Your task to perform on an android device: Open the booking.com app and review the 90's hotel travel information and local attractions
Image 0: 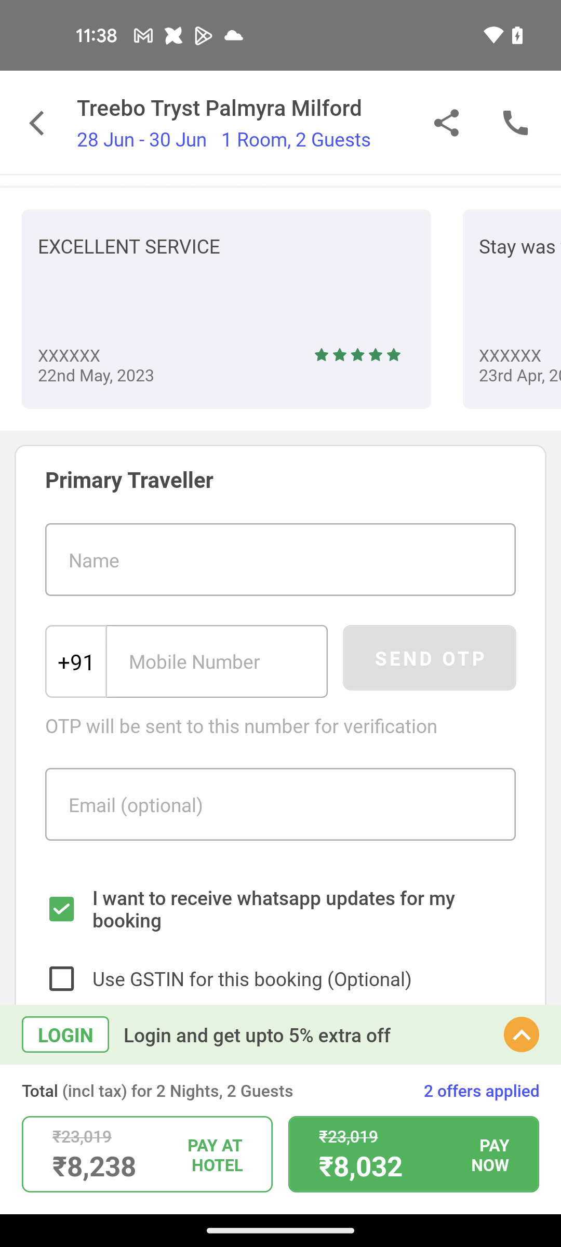
Open booking.com app
Step 0: open app "Booking.com"
Image 1: 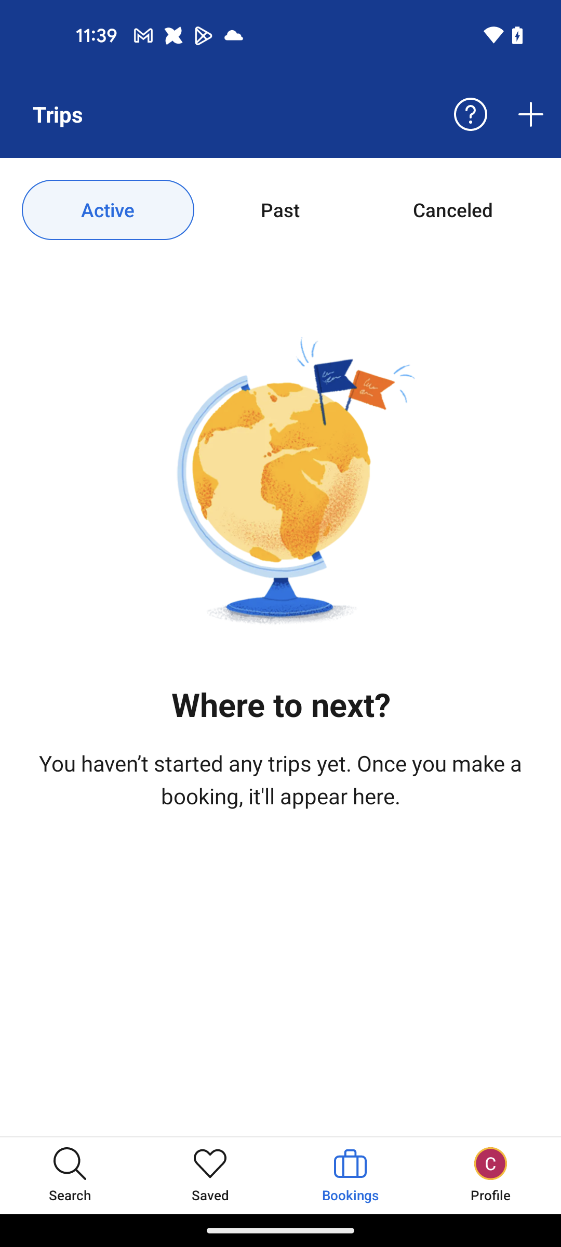
Click on the saved tab at the bottom of the screen
Step 1: click (210, 1175)
Image 2: 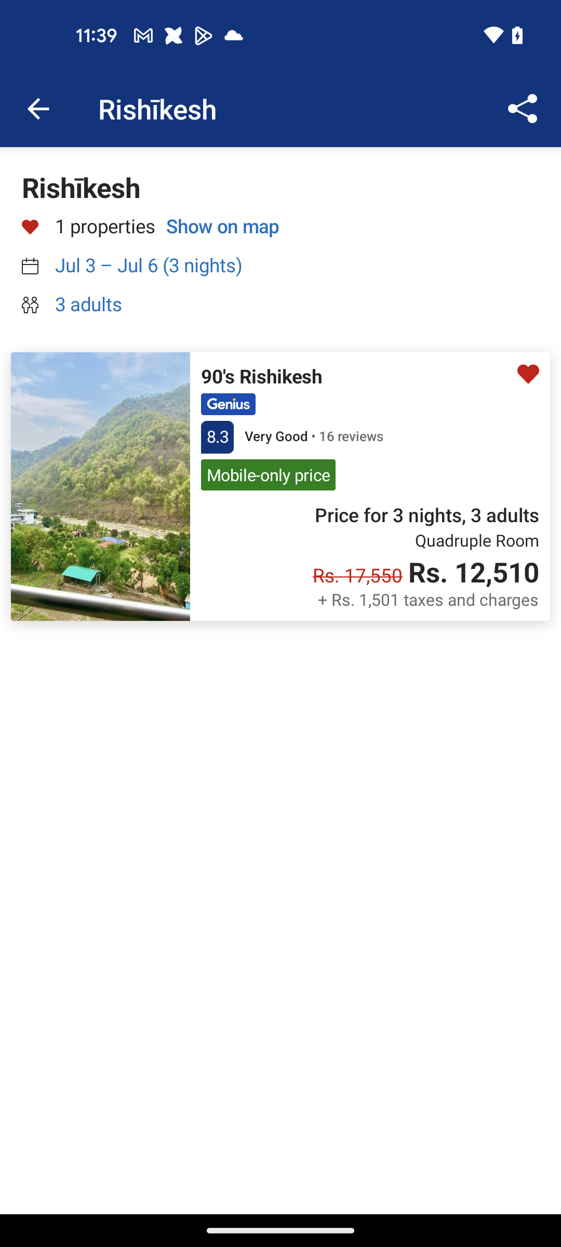
Click on the 90's rishikesh 
Step 2: click (100, 486)
Image 3: 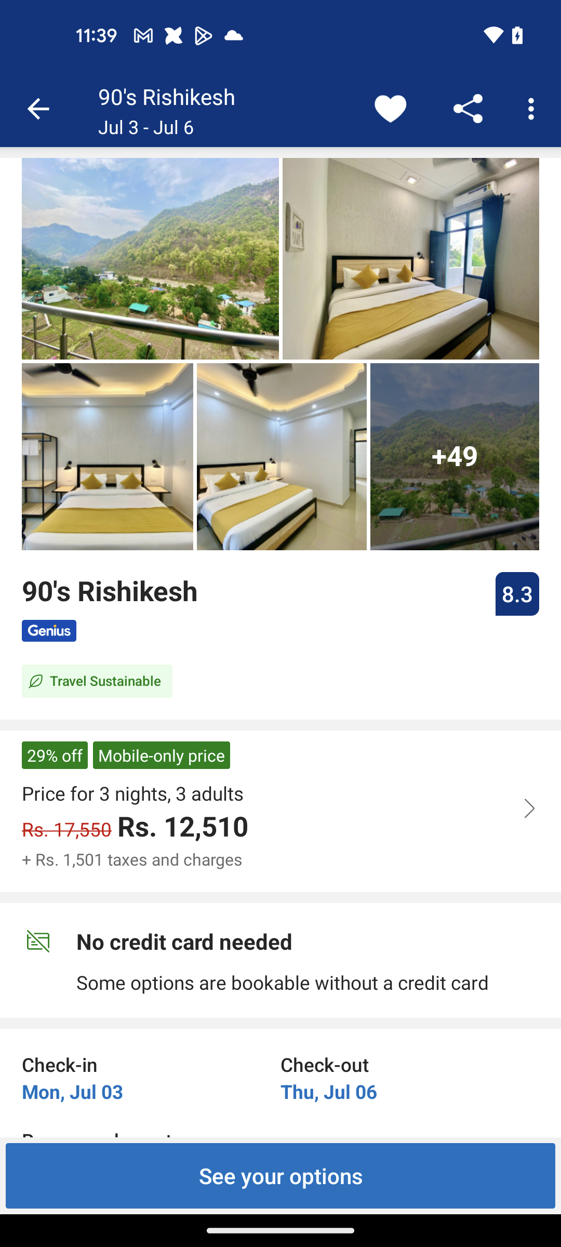
Swipe up for the transport and local attractions information
Step 3: scroll down
Image 4: 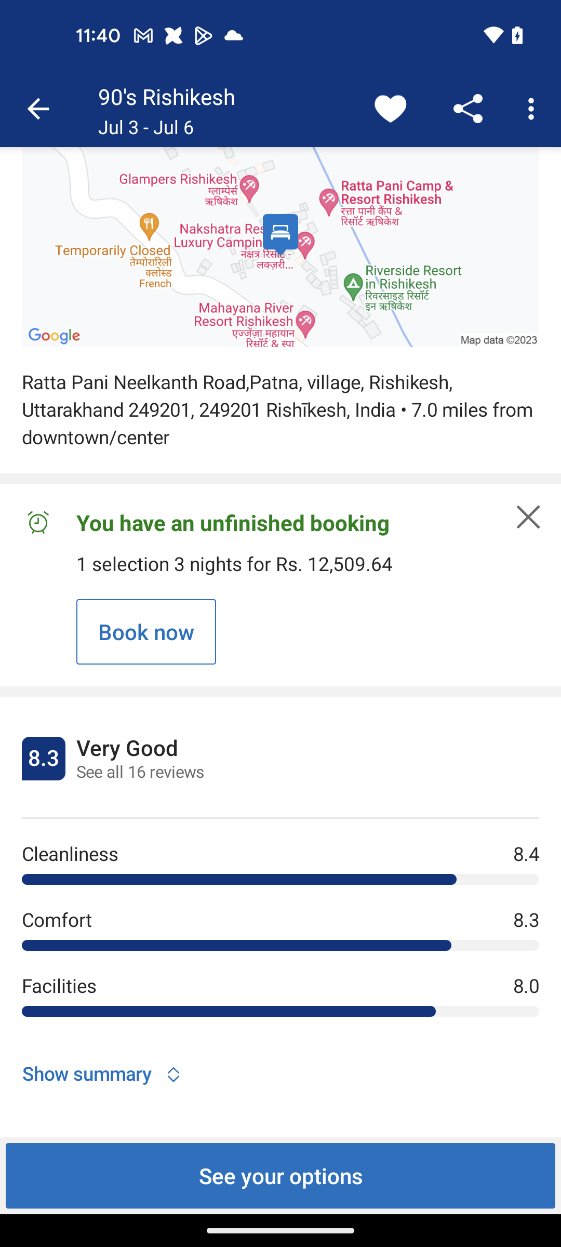
Swipe up for the transport and local attractions information
Step 4: scroll down
Image 5: 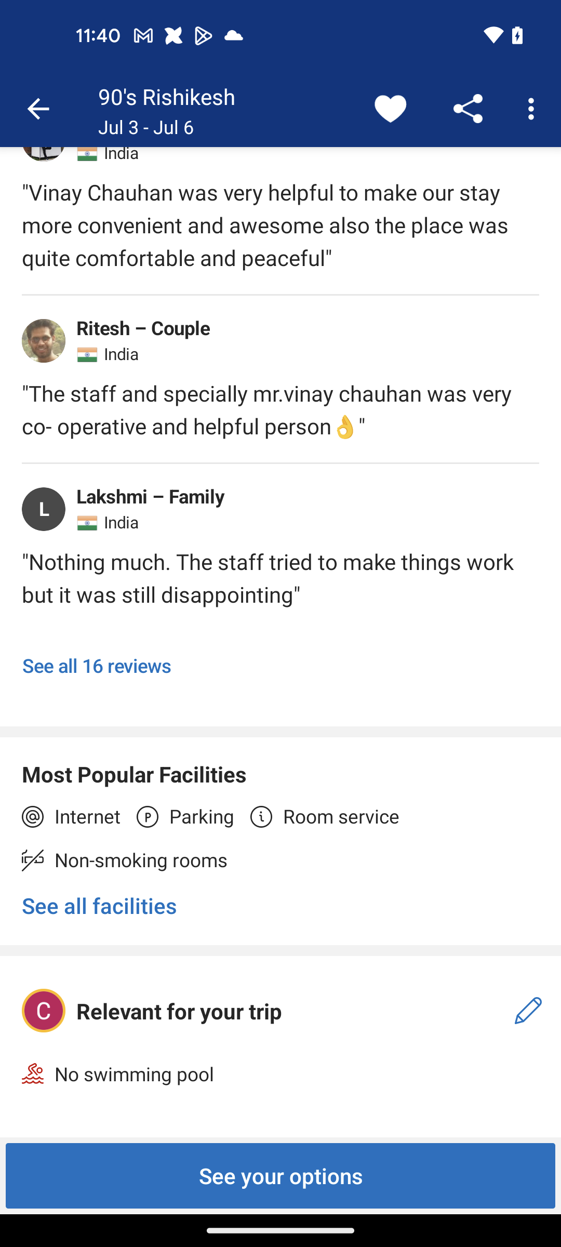
Swipe up for the transport and local attractions information
Step 5: scroll down
Image 6: 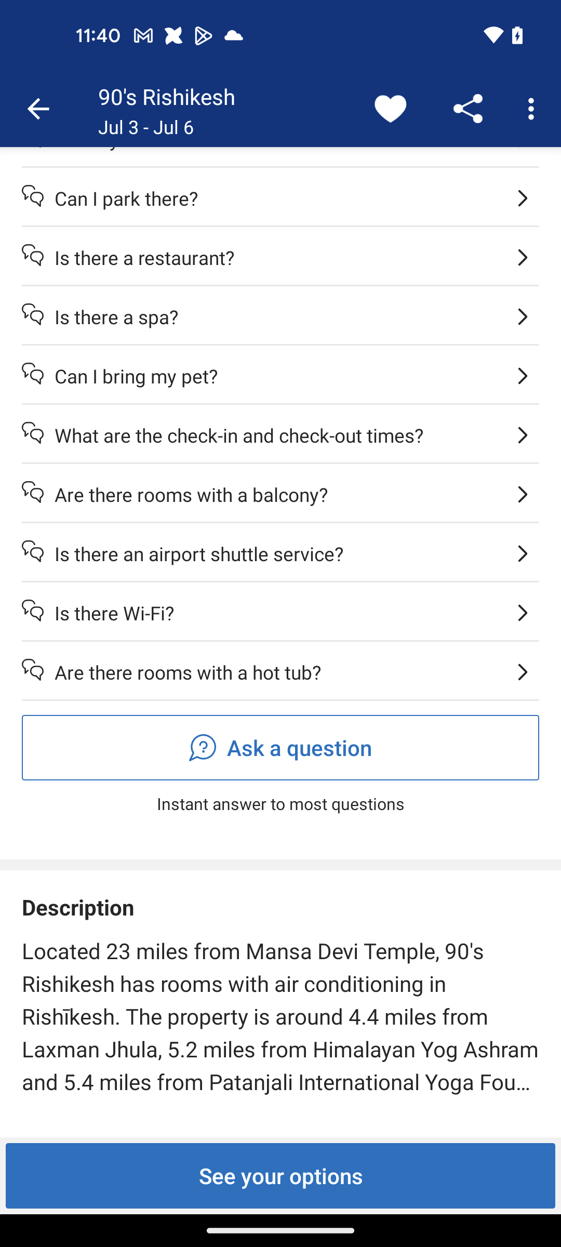
Swipe up for the transport and local attractions information
Step 6: scroll down
Image 7: 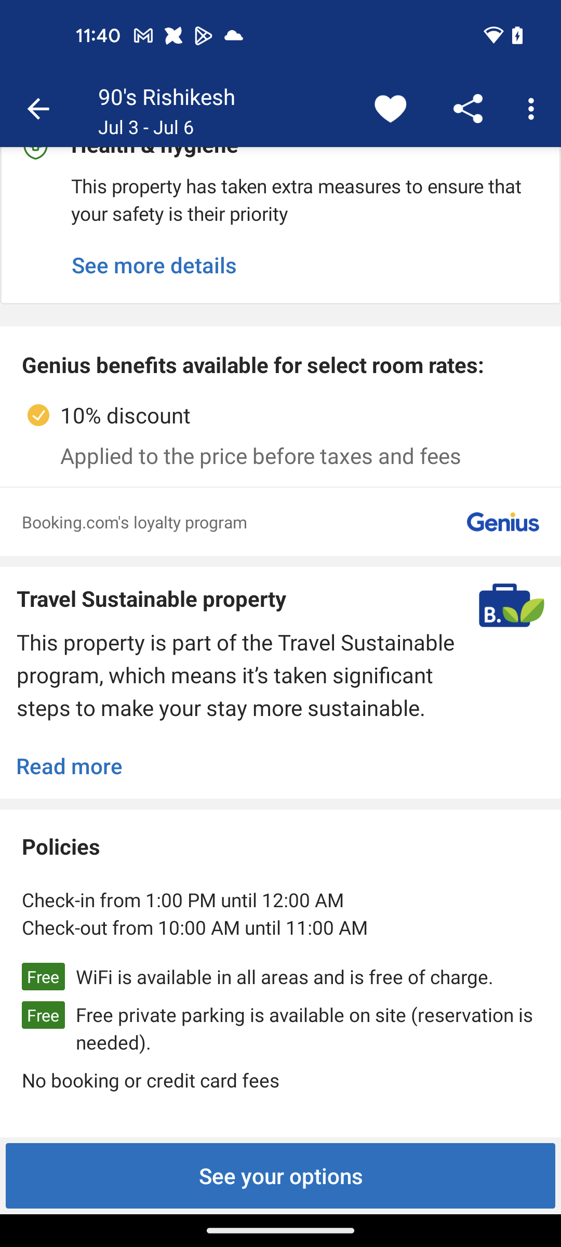
Swipe up for the transport and local attractions information
Step 7: scroll down